Your task to perform on an android device: Save My Recording 1.m4a as renewable energy lecture practice on the Easy Voice Recorder app.
Image 0: 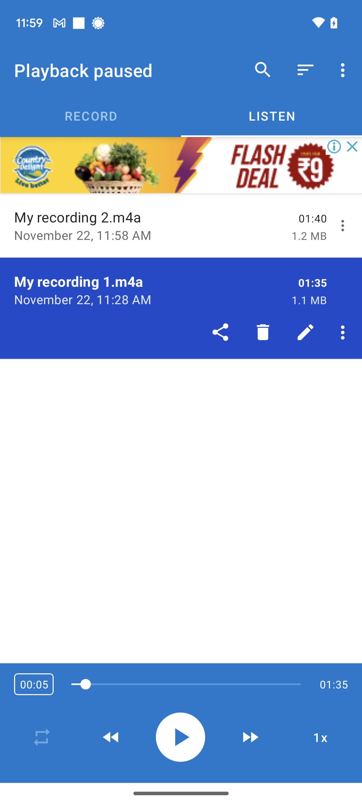
Click on the pencil icon at the right corner of My recording 1.
Step 0: click (305, 332)
Image 1: 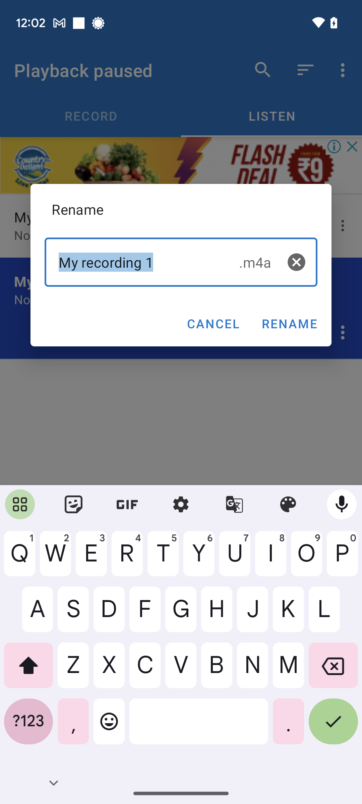
Type in renewable energy lecture practice.
Step 1: type "renewable energy lecture practice"
Image 2: 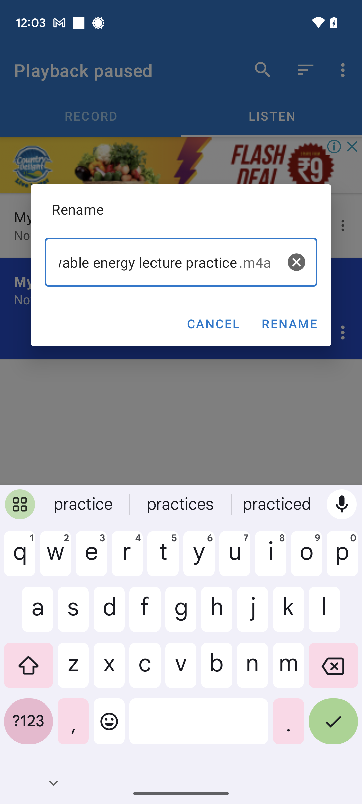
Click on the Rename option.
Step 2: click (289, 324)